Your task to perform on an android device: I'd want to use PlantSnap to identify a plant photo from the gallery so that I may learn more about it. 
Image 0: 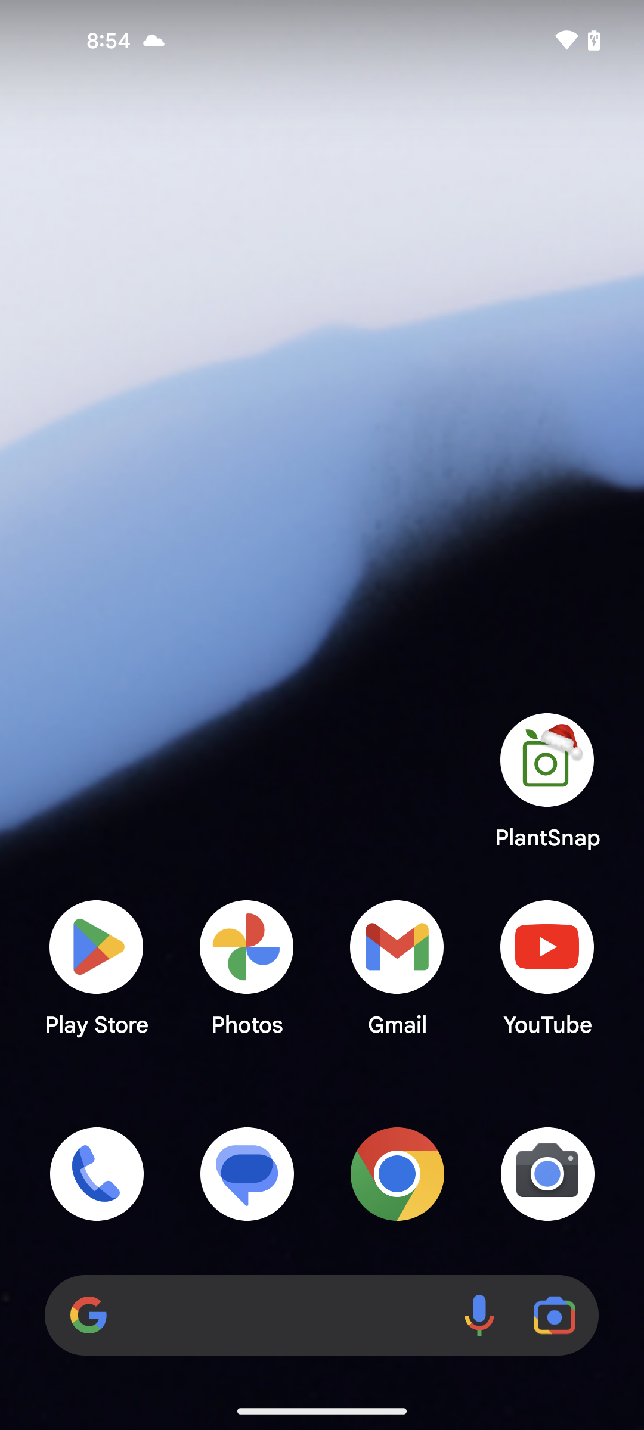
open the PlantSnap app
Step 0: open app "PlantSnap"
Image 2: 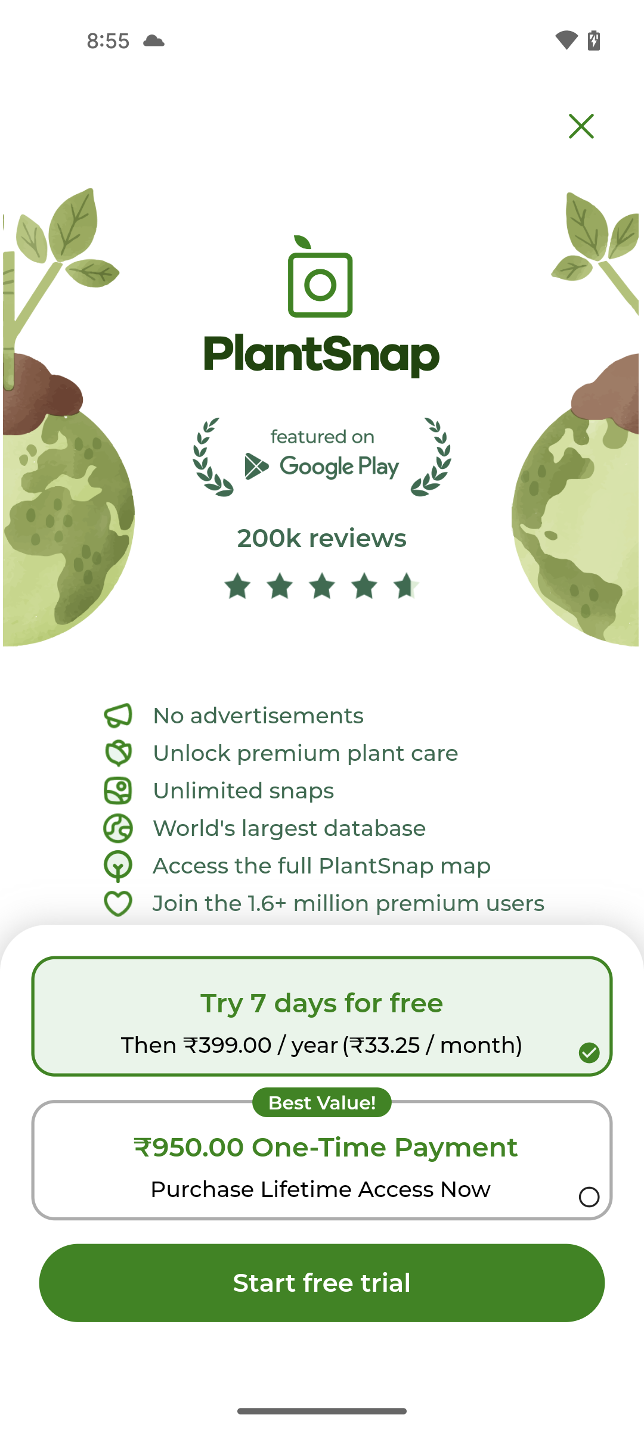
click on close icon
Step 2: click (569, 138)
Image 3: 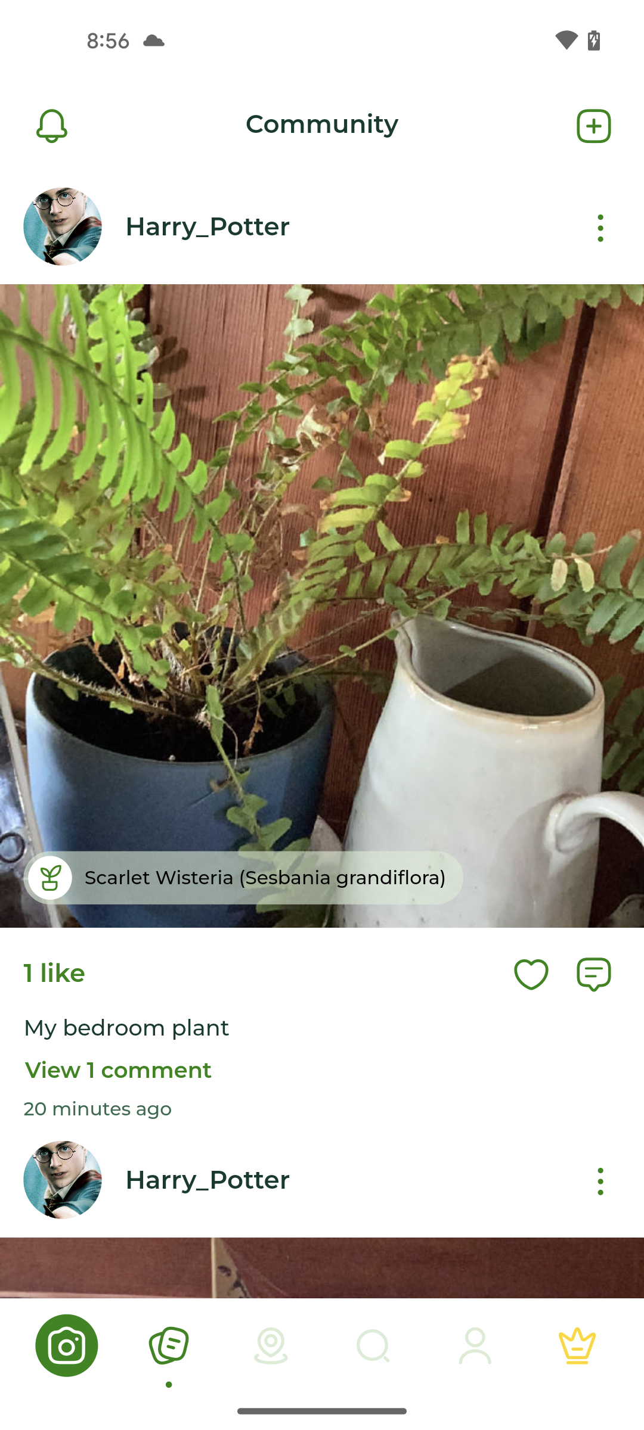
click on the camera icon
Step 3: click (85, 1345)
Image 4: 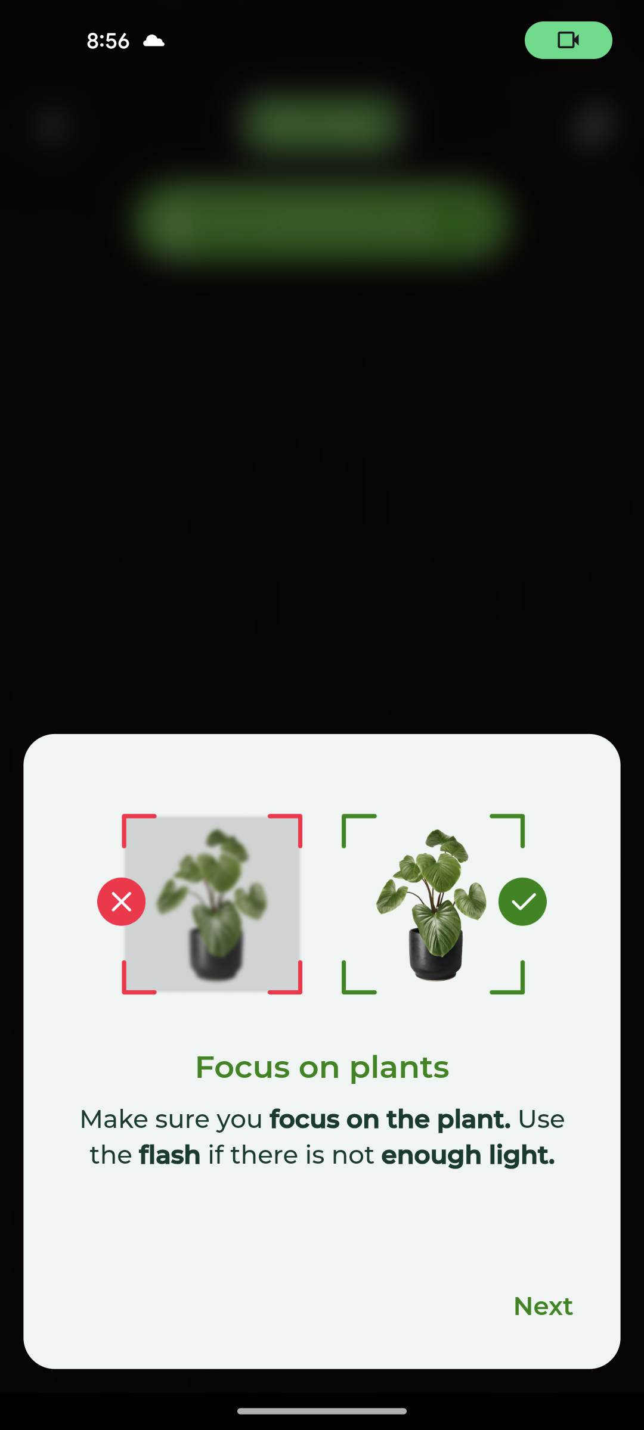
click on next
Step 4: click (543, 1306)
Image 5: 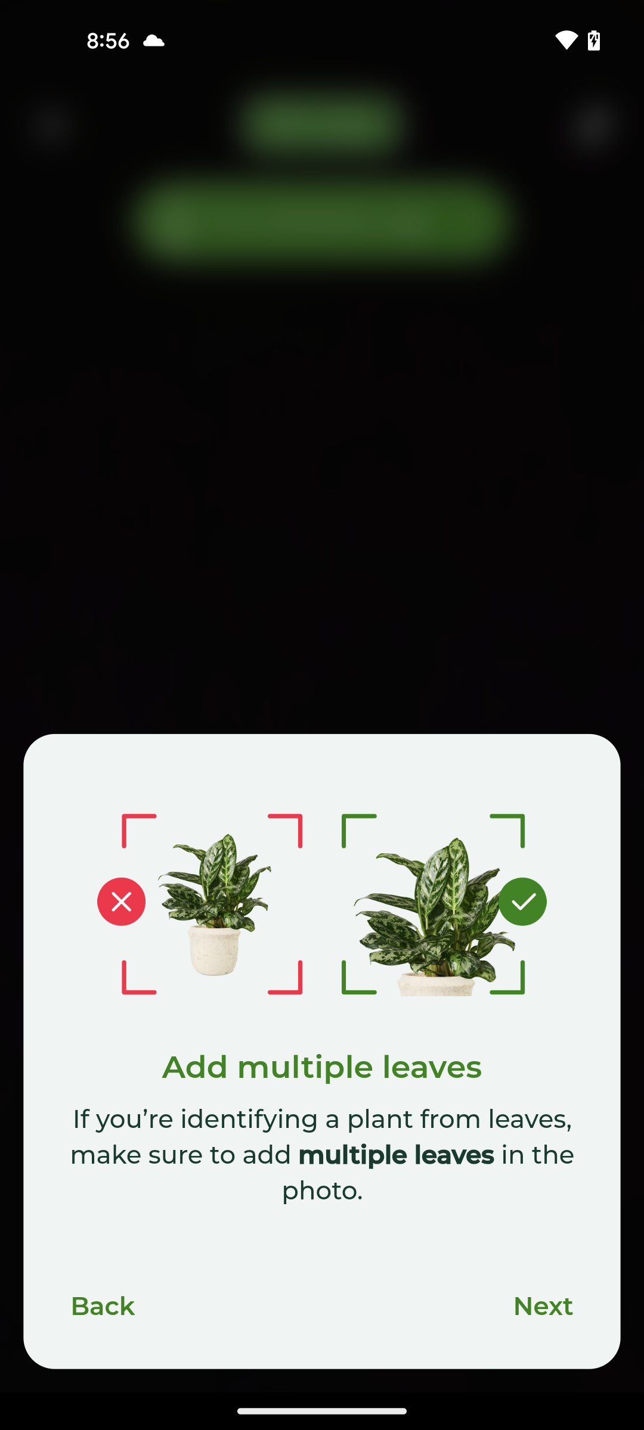
click on next
Step 5: click (543, 1306)
Image 6: 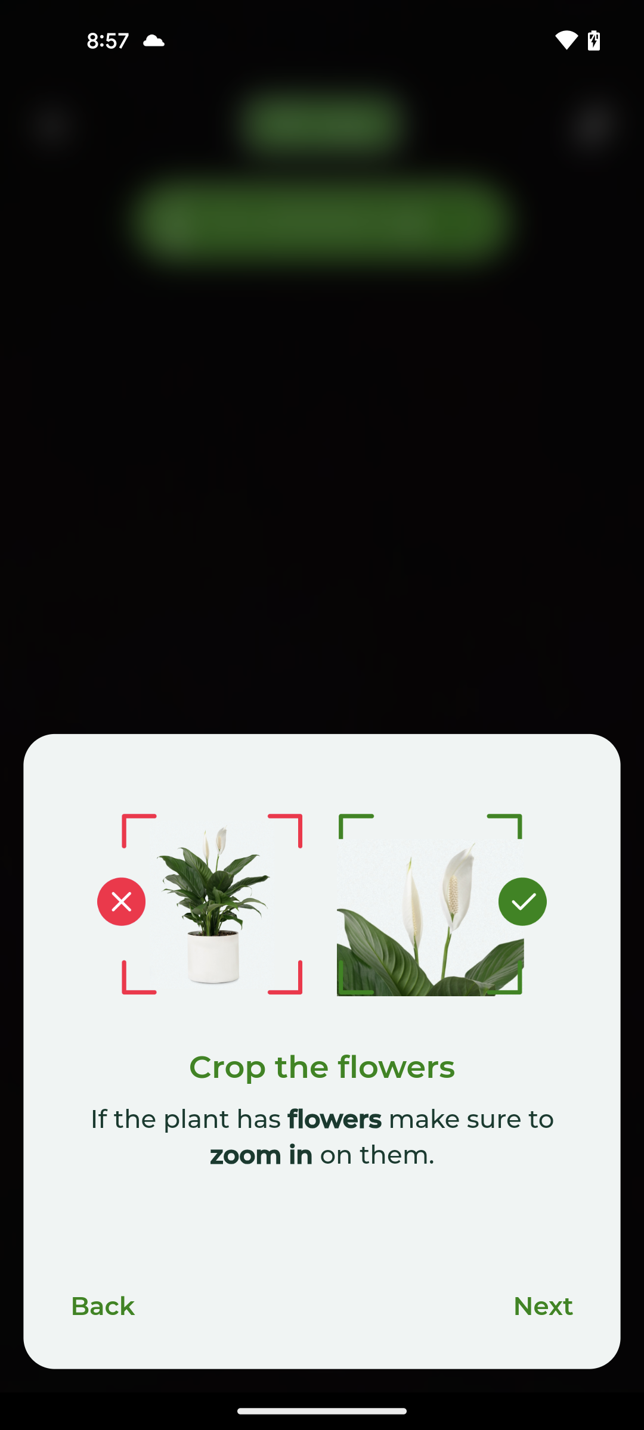
click on next again
Step 6: click (543, 1306)
Image 7: 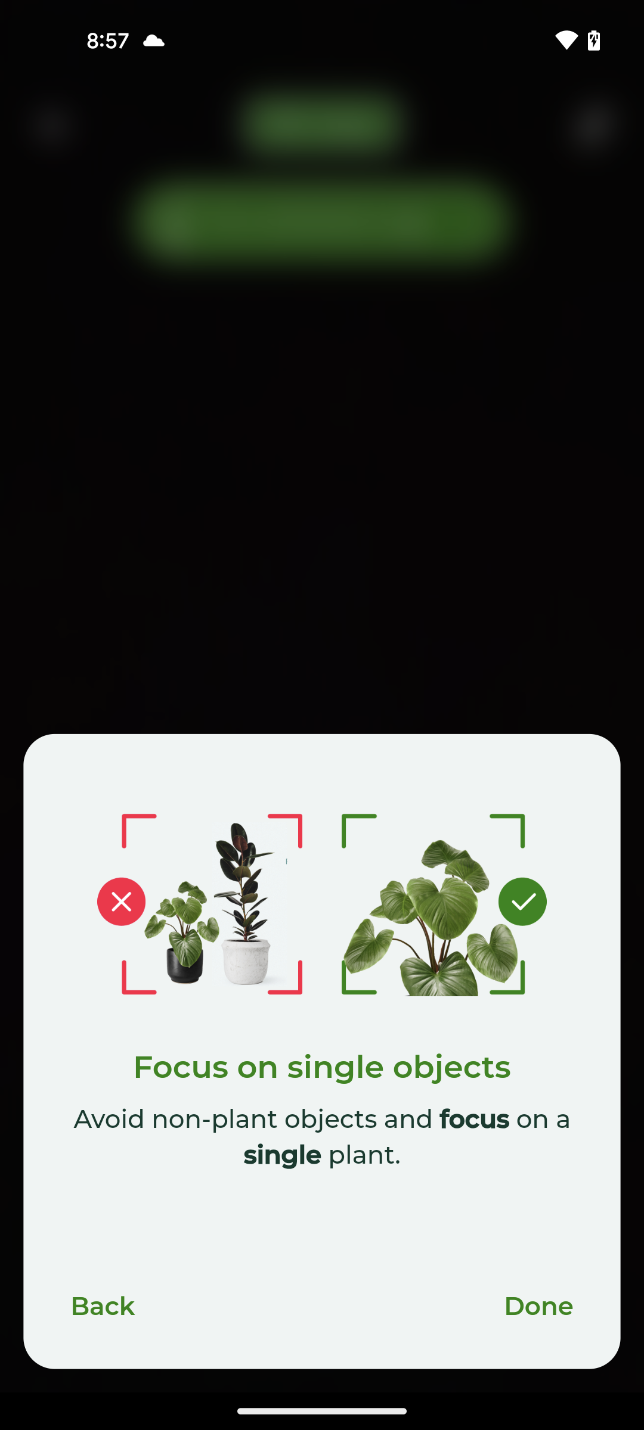
click on done
Step 7: click (538, 1306)
Image 8: 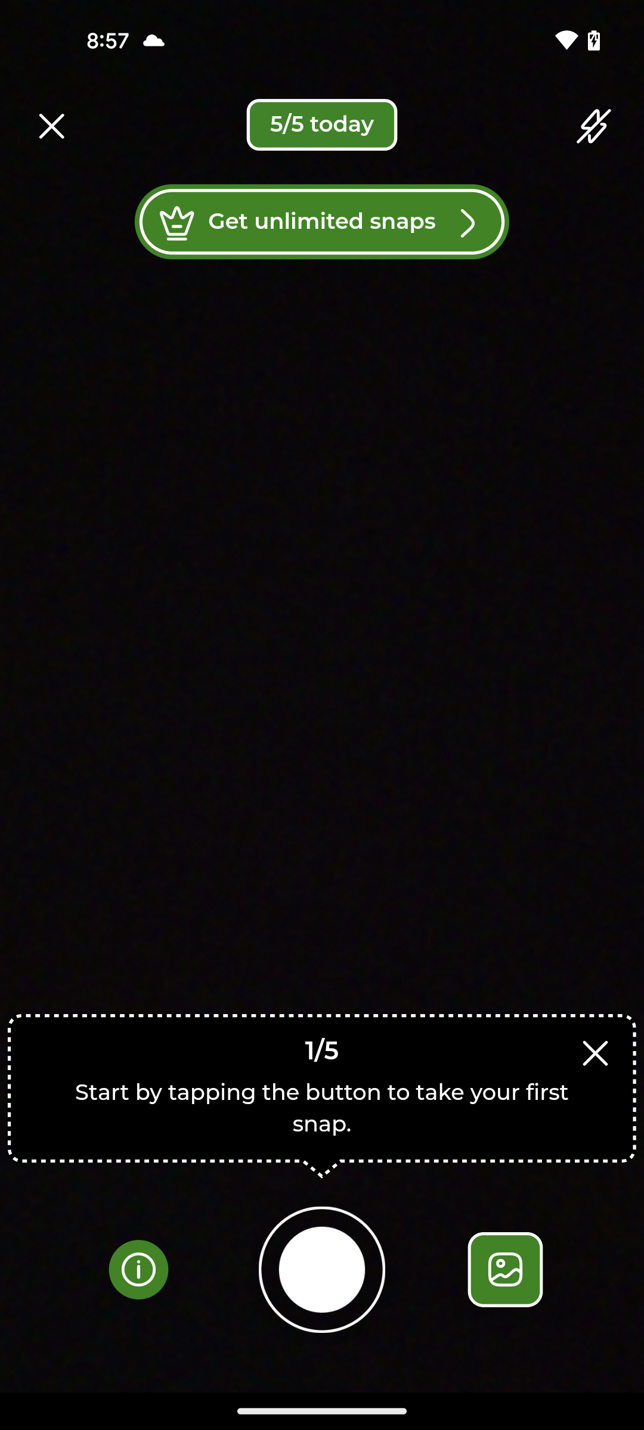
click on gallery option
Step 8: click (322, 696)
Image 9: 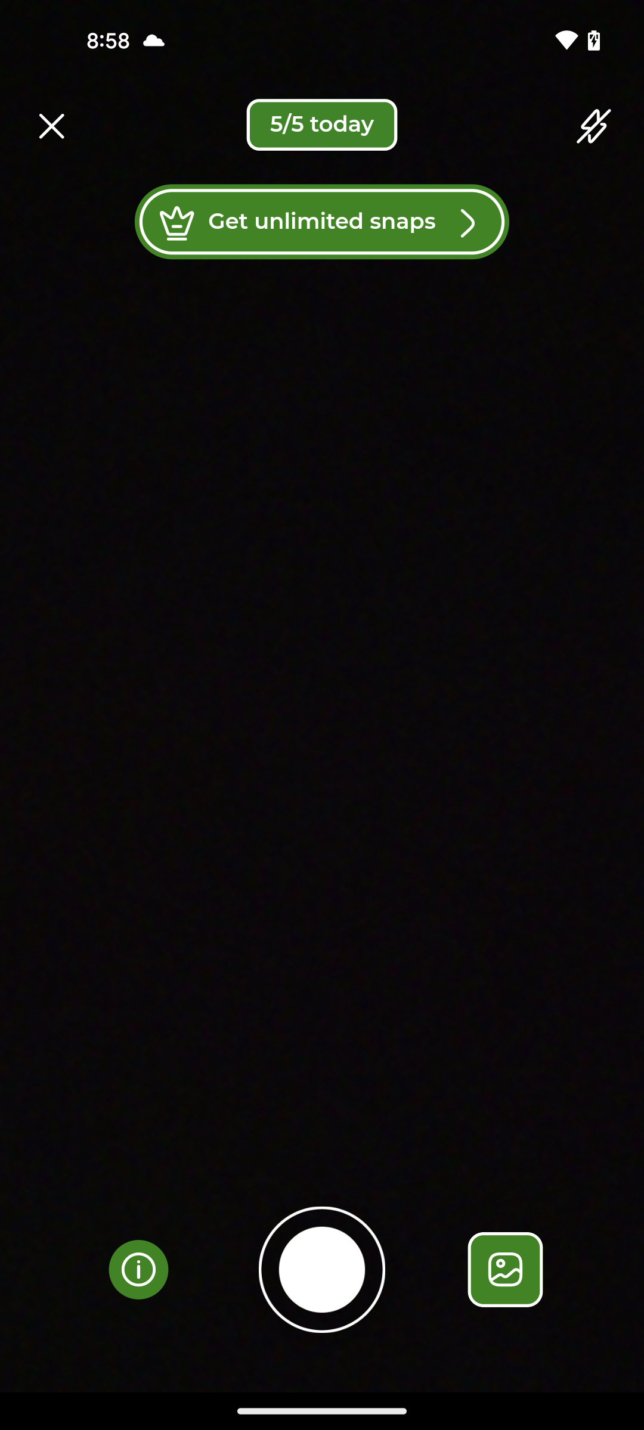
click on gallery option
Step 9: wait
Image 10: 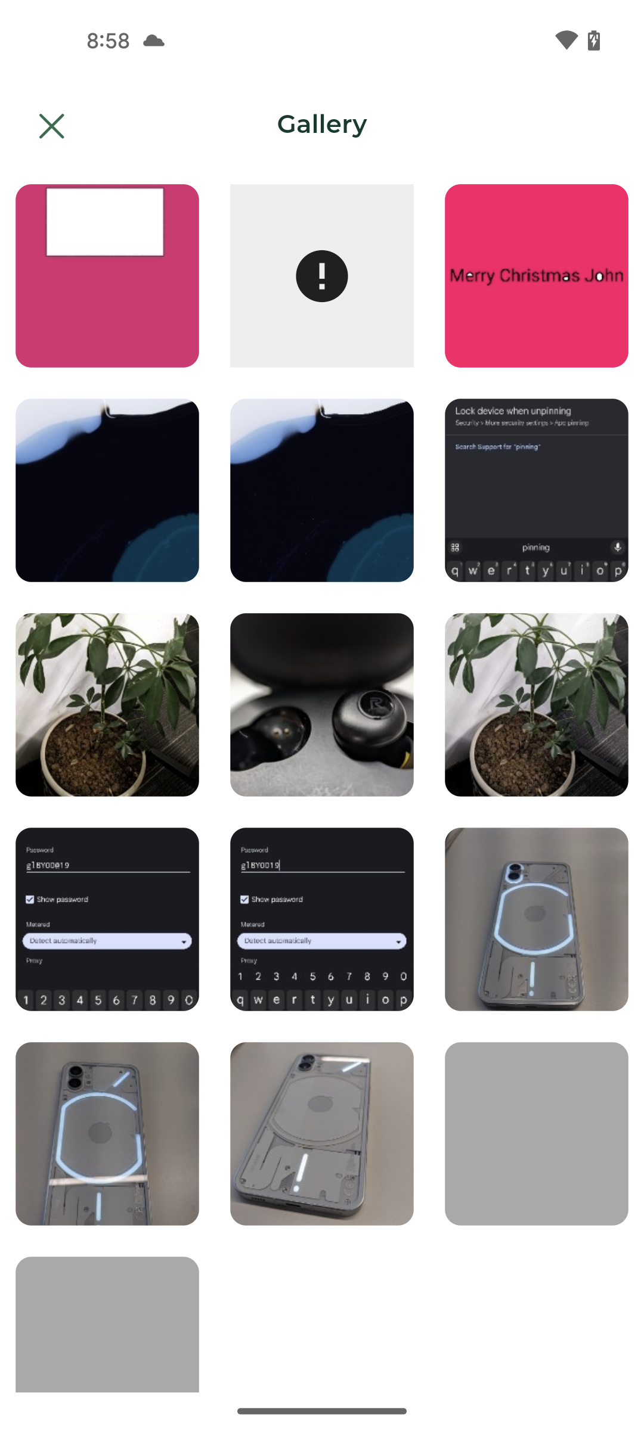
select the plant picture
Step 10: click (143, 707)
Image 11: 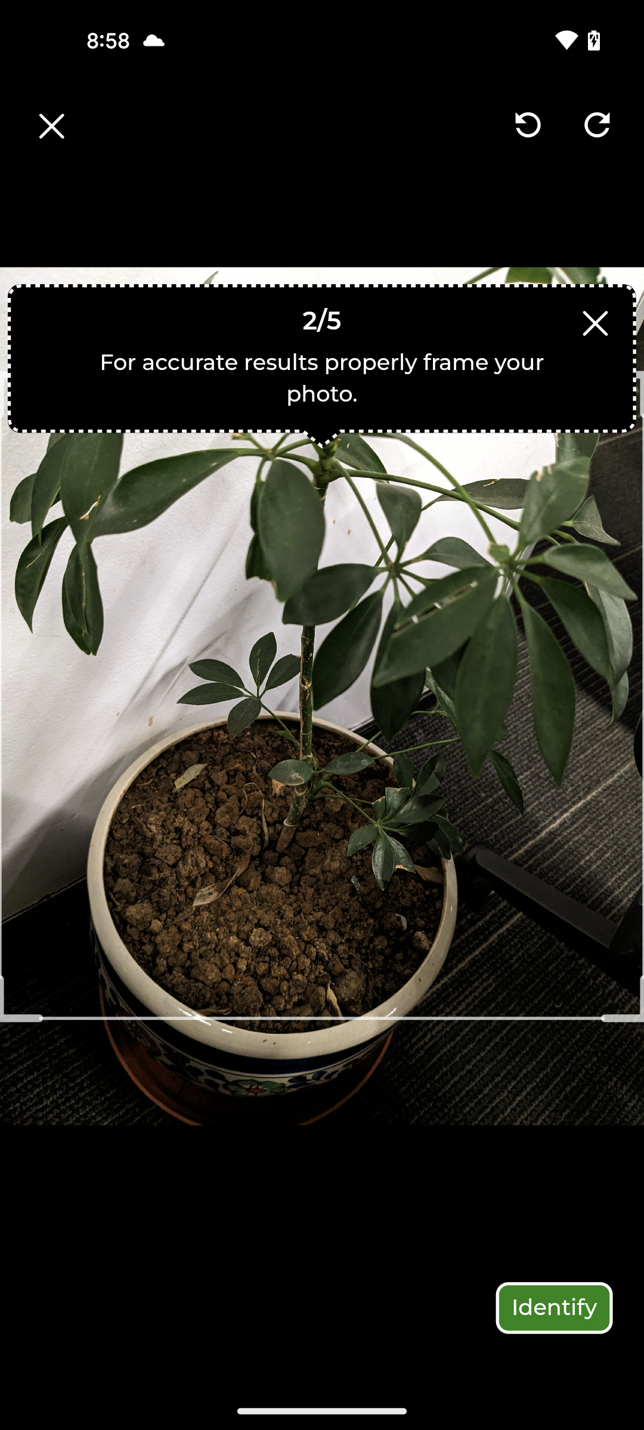
click on identify button
Step 11: click (554, 1307)
Image 13: 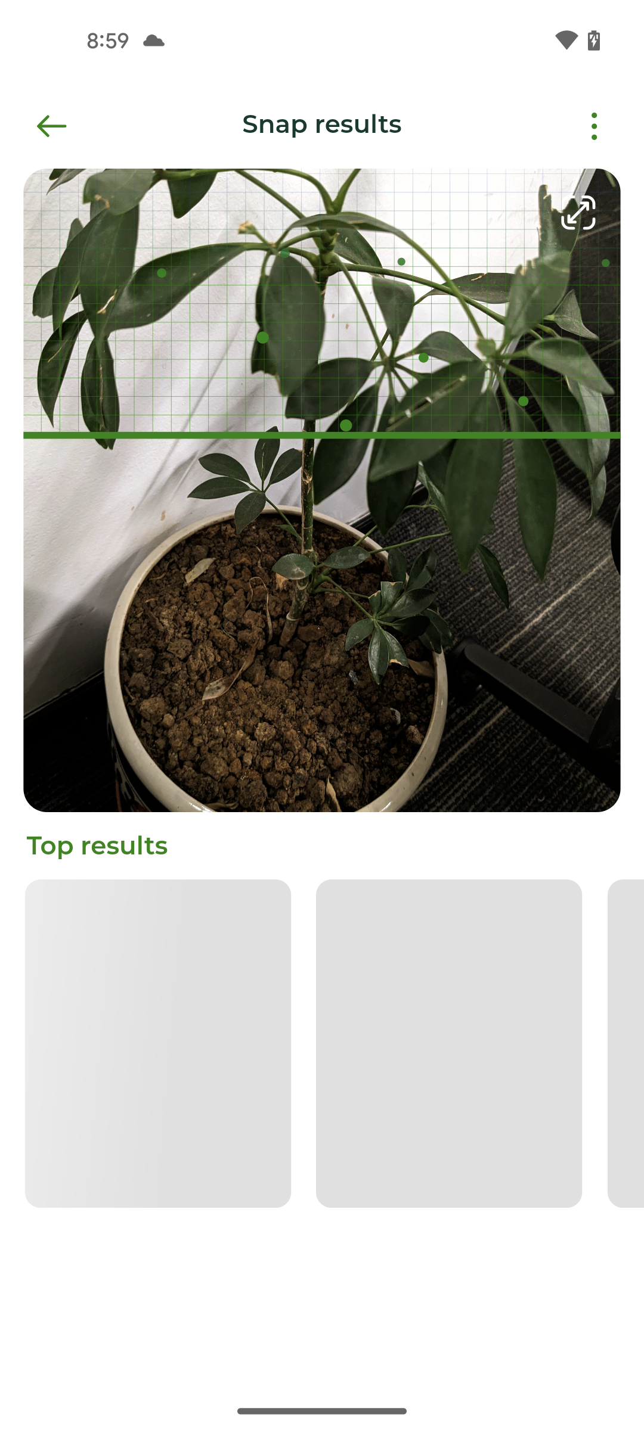
click on identify button
Step 13: wait